Your task to perform on an android device: The important meeting has been rescheduled until the afternoon. Delay the 6:30 AM alarm by 1 hour in the clock app
Image 0: 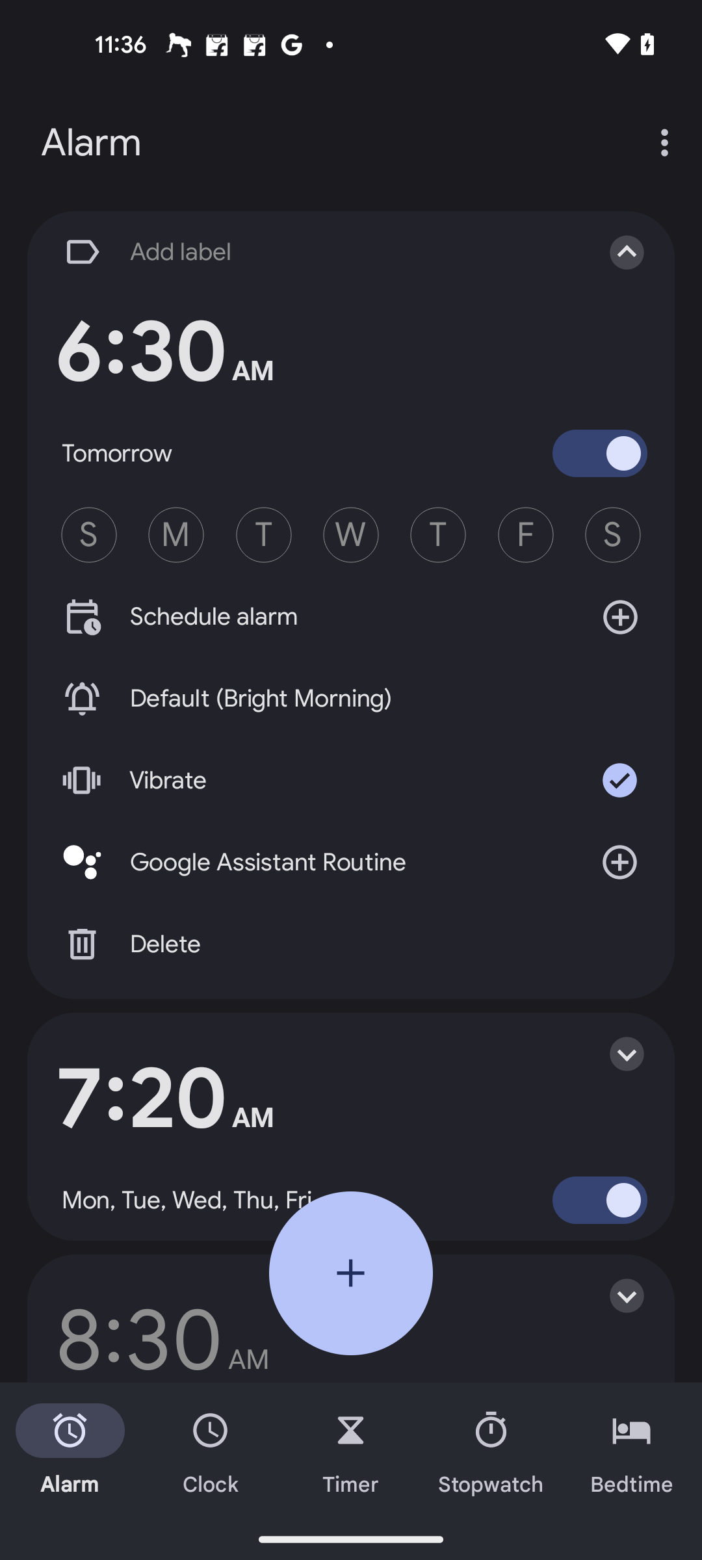
Click on the 6:30 AM alarm
Step 0: click (164, 352)
Image 2: 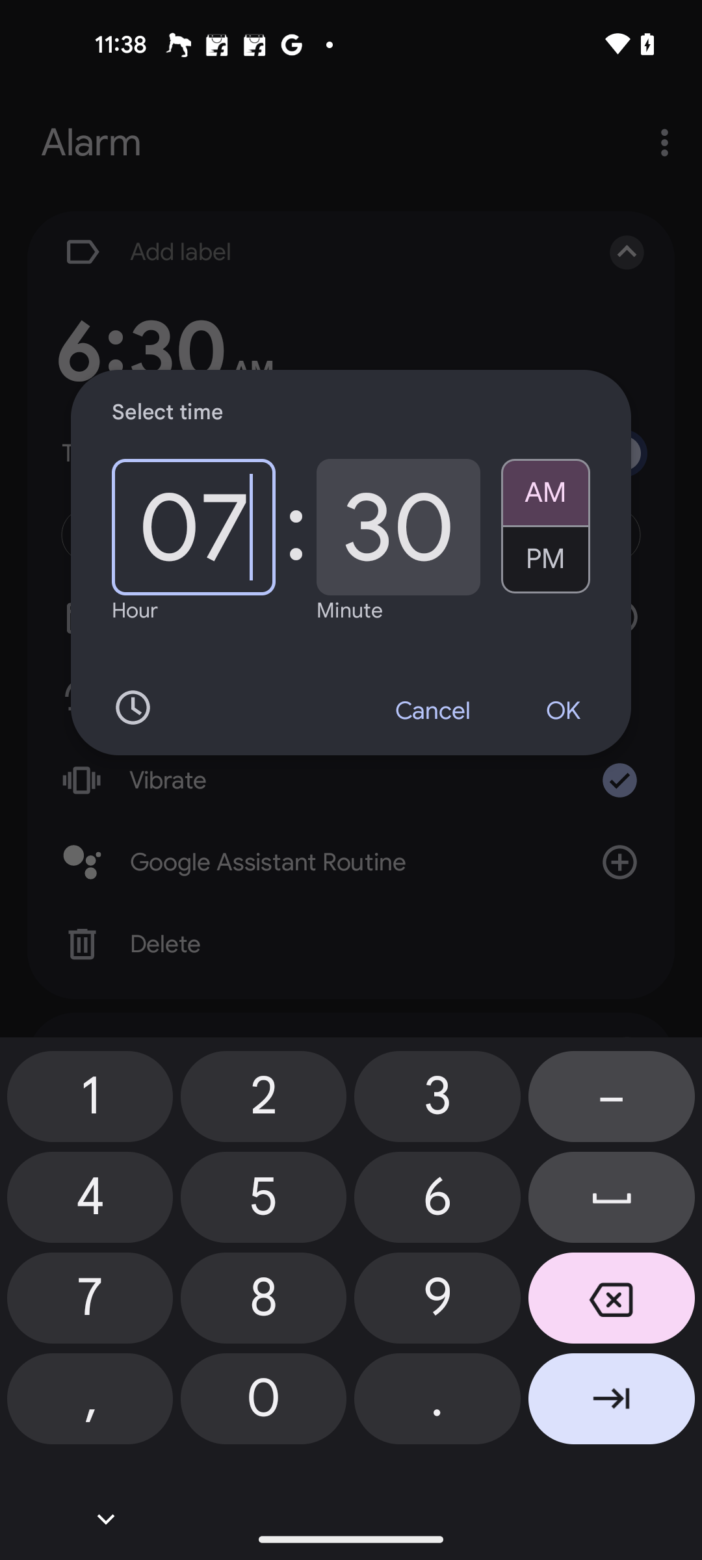
Click on the OK button in the pop up
Step 2: click (562, 710)